Your task to perform on an android device: Compare the prices of the Philips 360 degree CCTV with similar CCTV in the Amazon app.
Image 0: 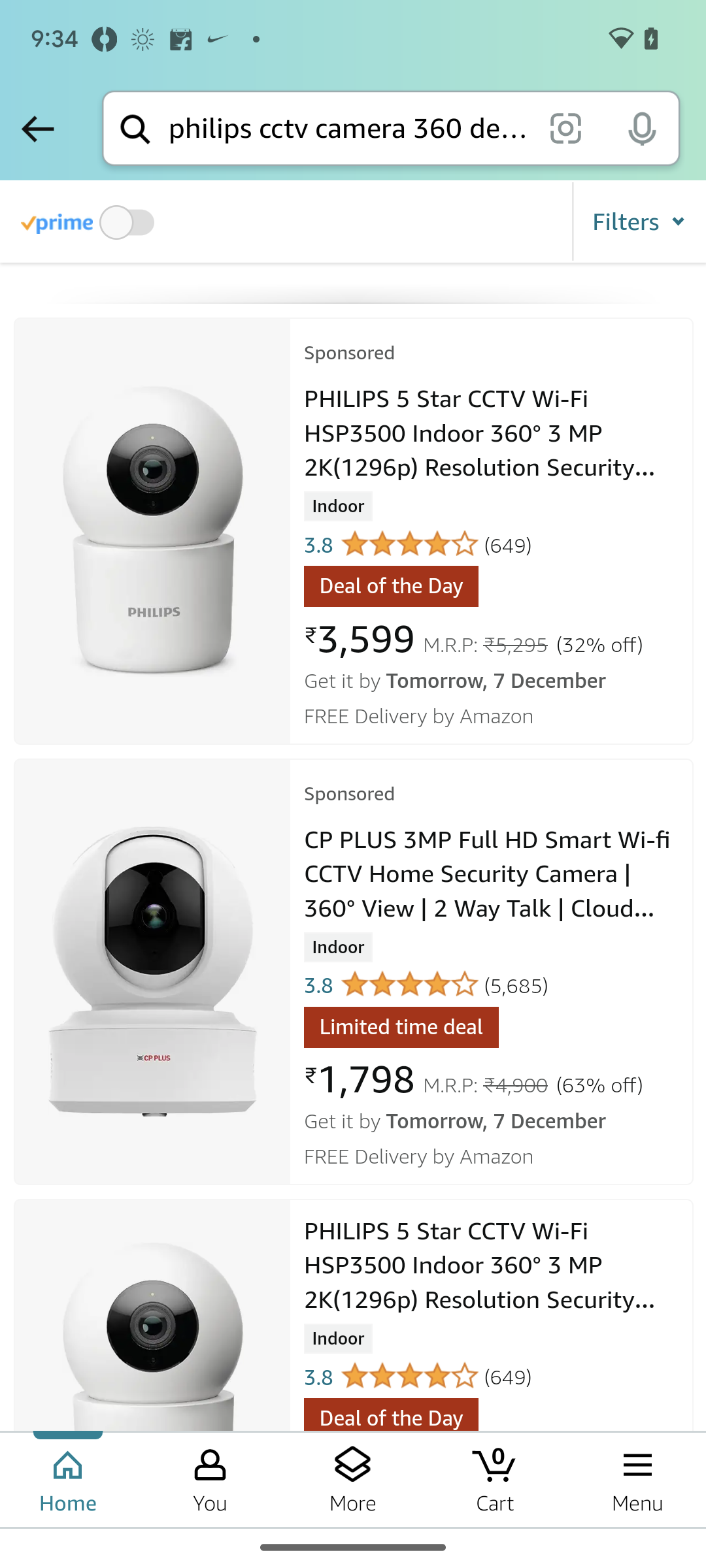
Click on the Philips 360 camera.
Step 0: click (152, 531)
Image 1: 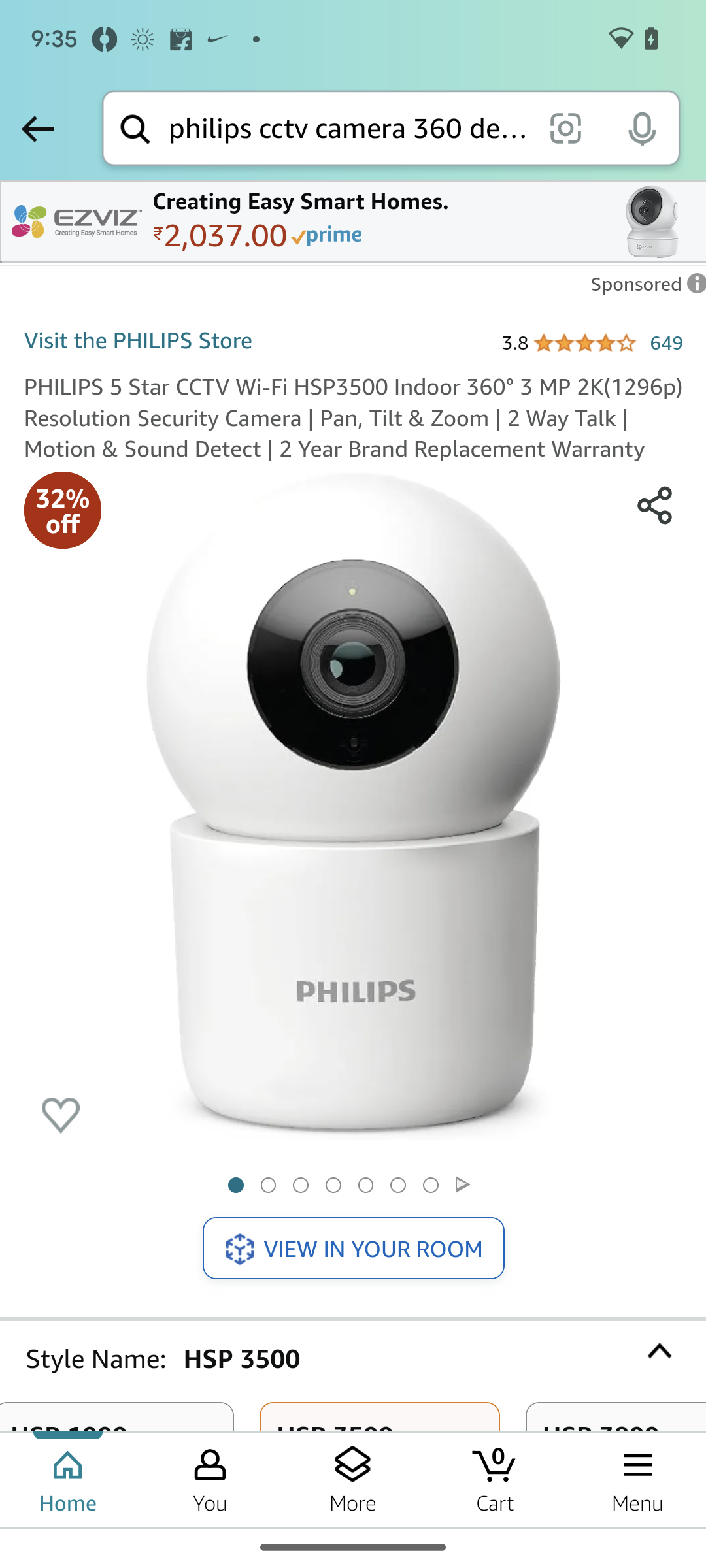
swipe down to view similar products.
Step 1: scroll down
Image 2: 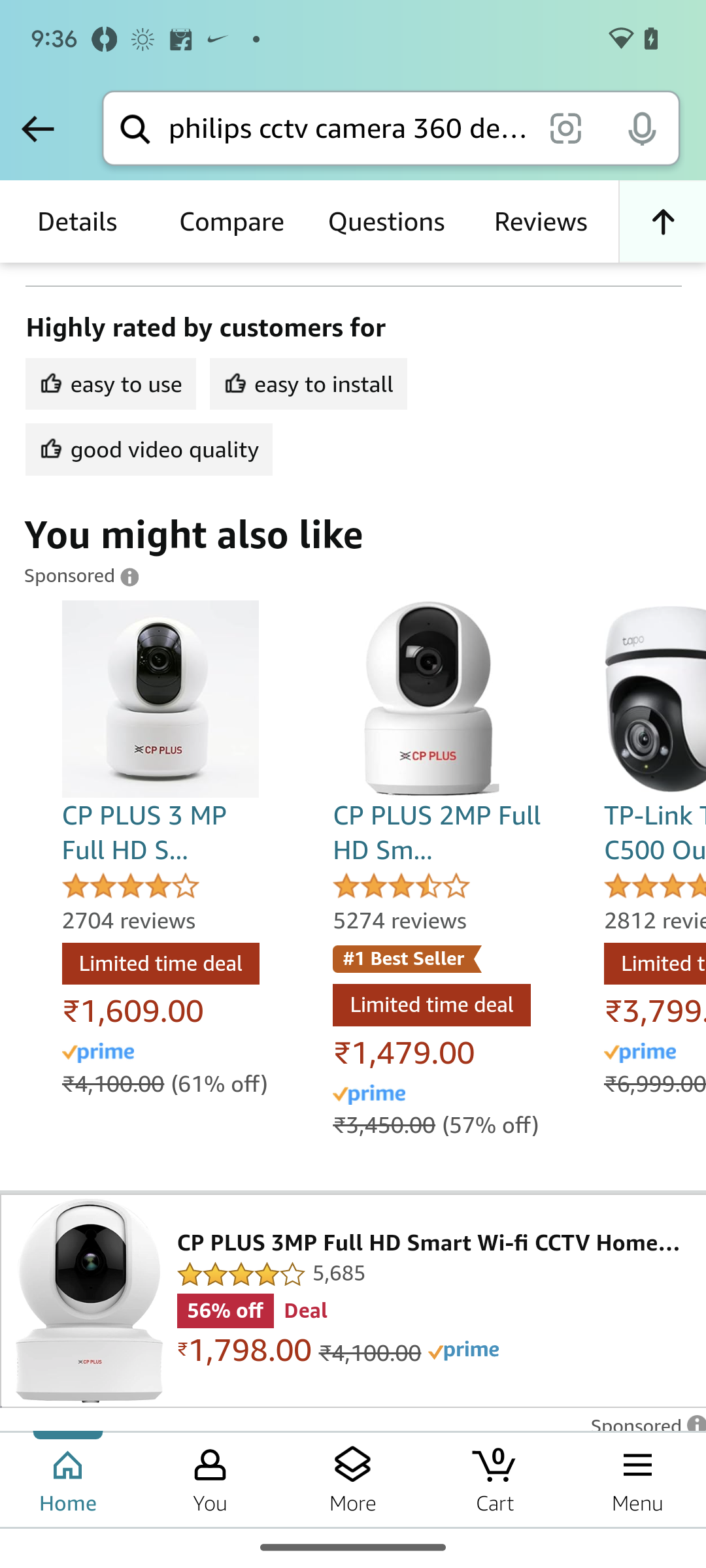
Swipe left to view more similar CCTVs.
Step 2: scroll right